Your task to perform on an android device: I was intrigued when I saw the Bermuda adidas plain, Masculina. To view product details, use the Shoptime app.
Image 0: 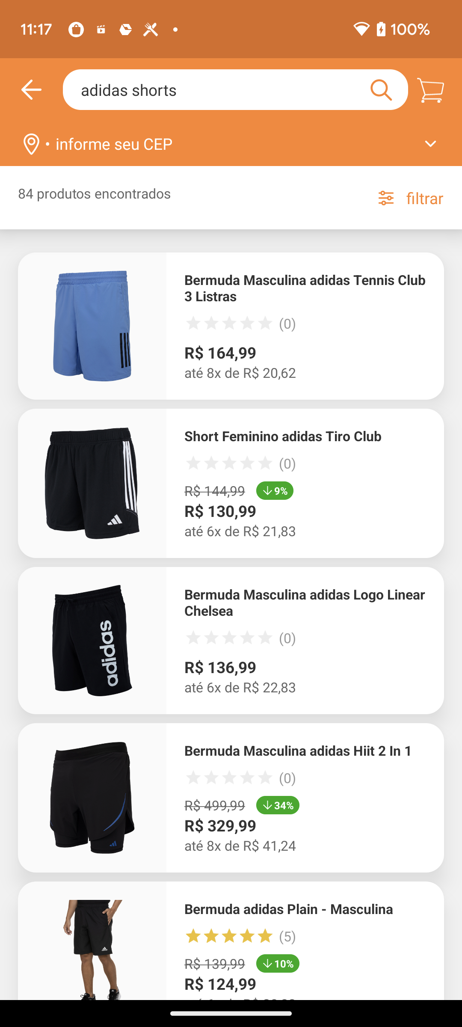
click on Bermuda adidas plain - Masculina
Step 0: click (128, 927)
Image 2: 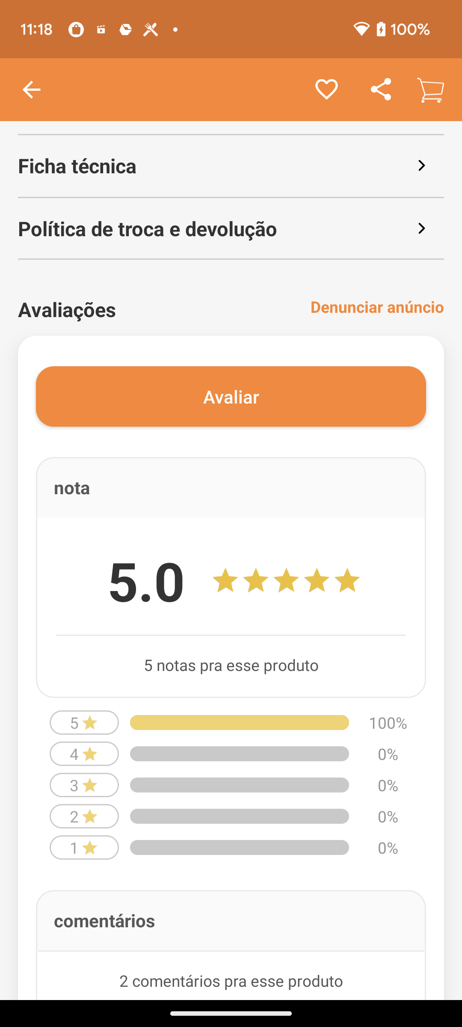
click on Ficha tecnica
Step 2: click (231, 165)
Image 3: 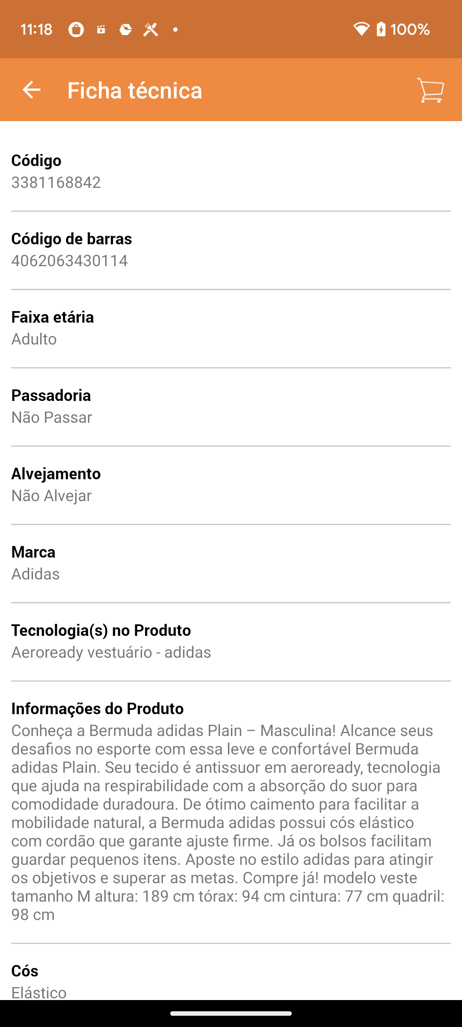
swipe up to see full details
Step 3: scroll down
Image 4: 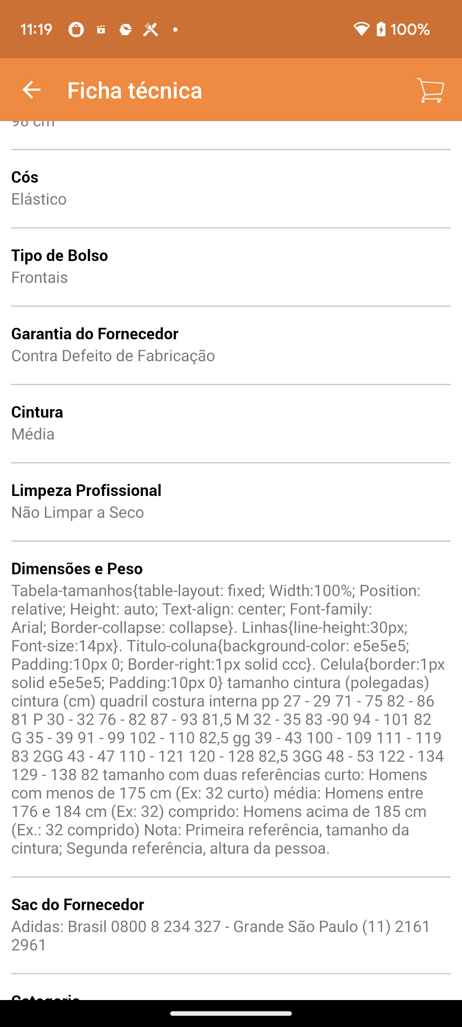
swipe up to see full details
Step 4: scroll down
Image 5: 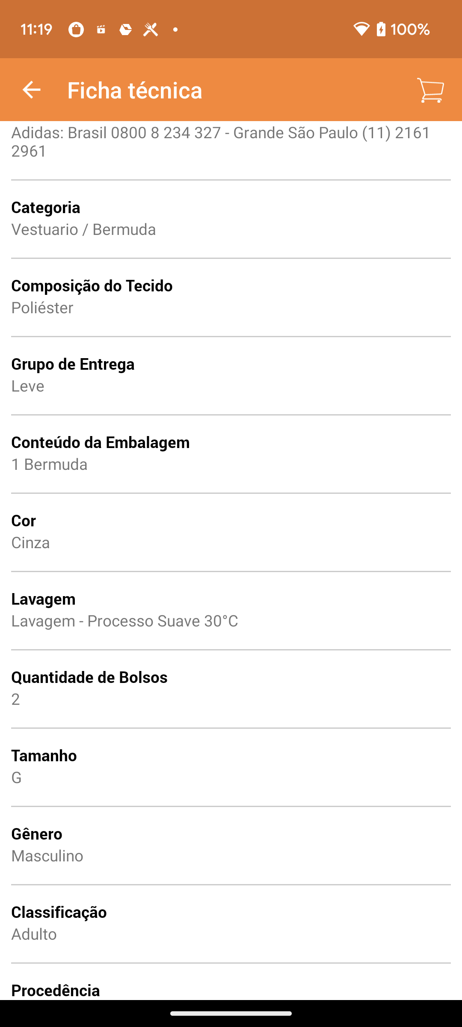
swipe up to see full details
Step 5: scroll down